Your task to perform on an android device: I need a new screwdriver for my construction work because I misplaced my old one. Use the Jio Mart app to locate the screwdrivers.
Image 0: 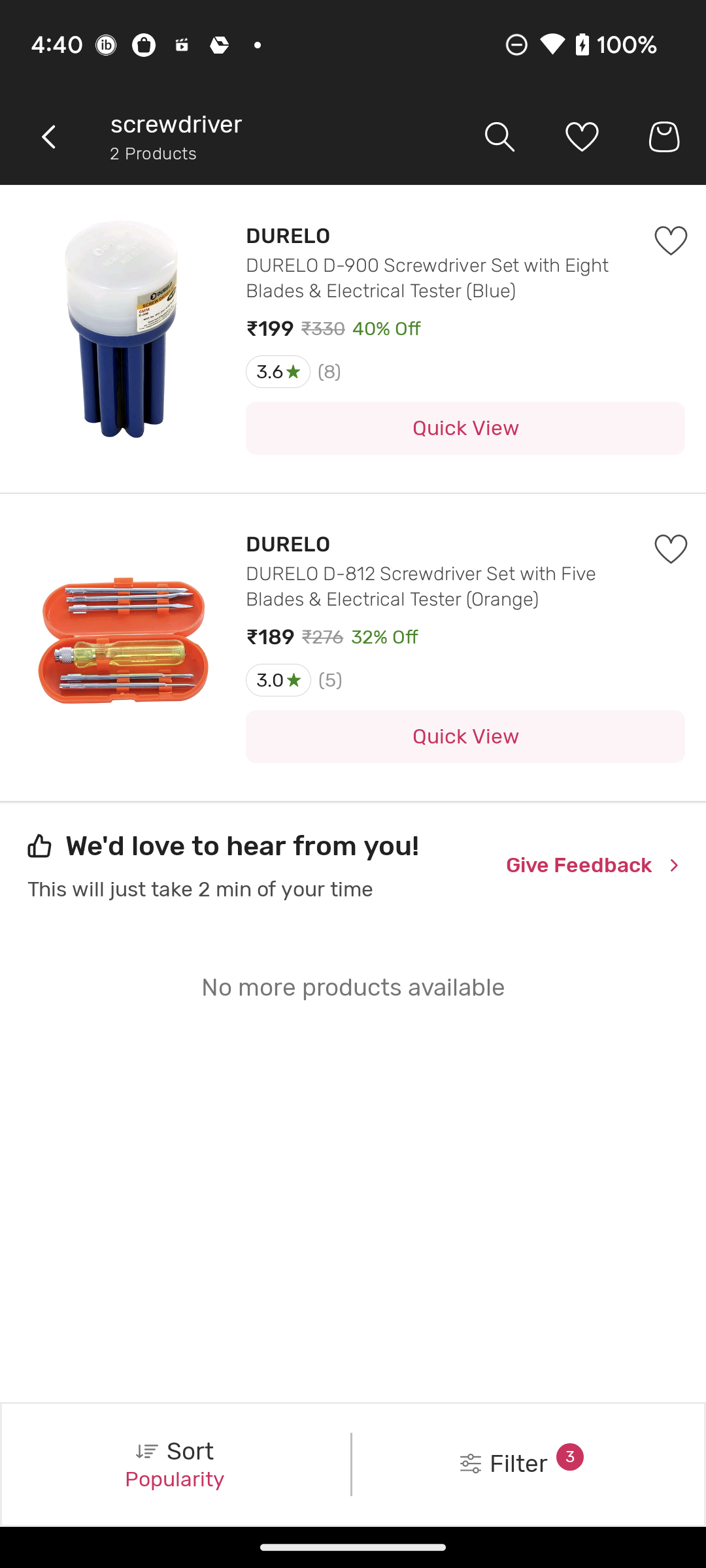
Open Jio Mart App
Step 0: open app "JioMart"
Image 1: 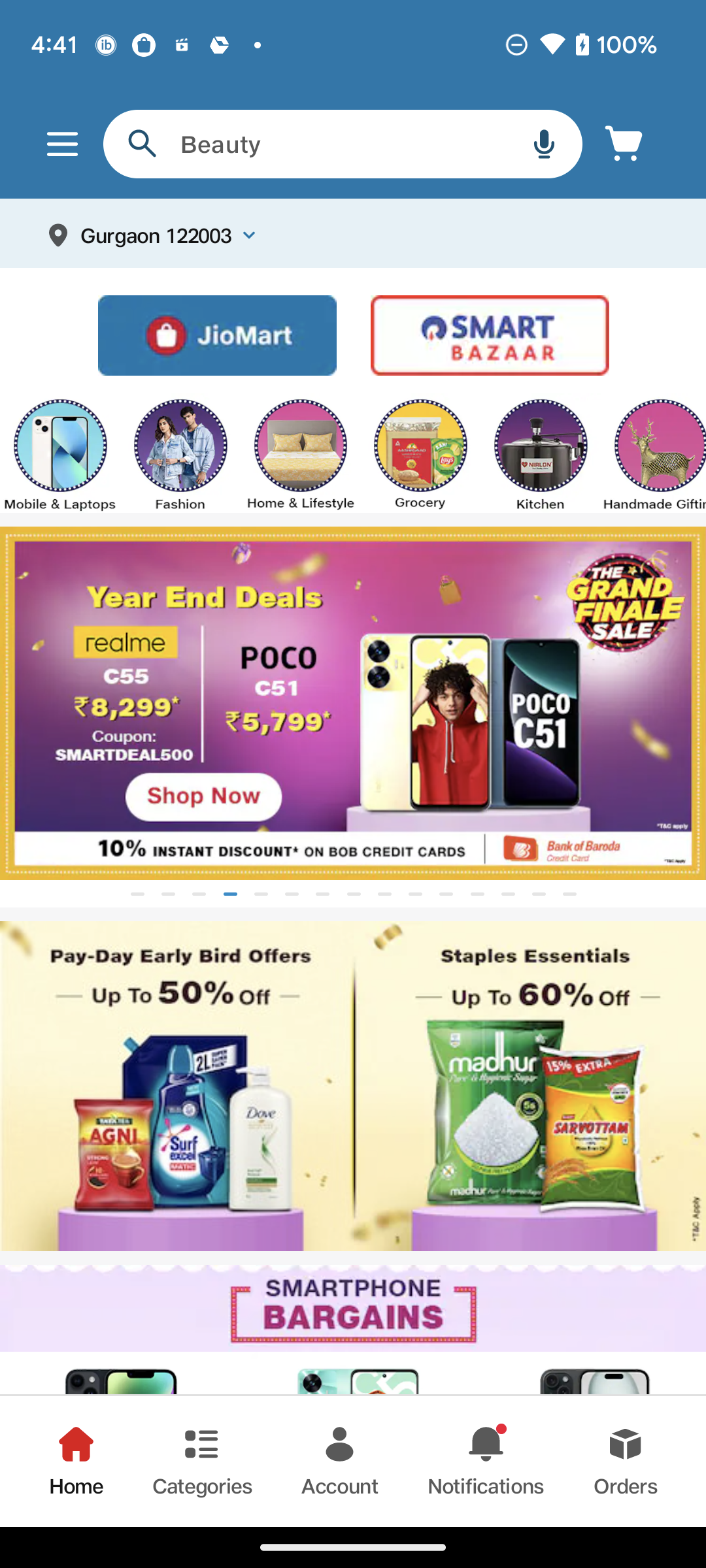
Click on the search bar at the top of the screen
Step 1: click (344, 148)
Image 2: 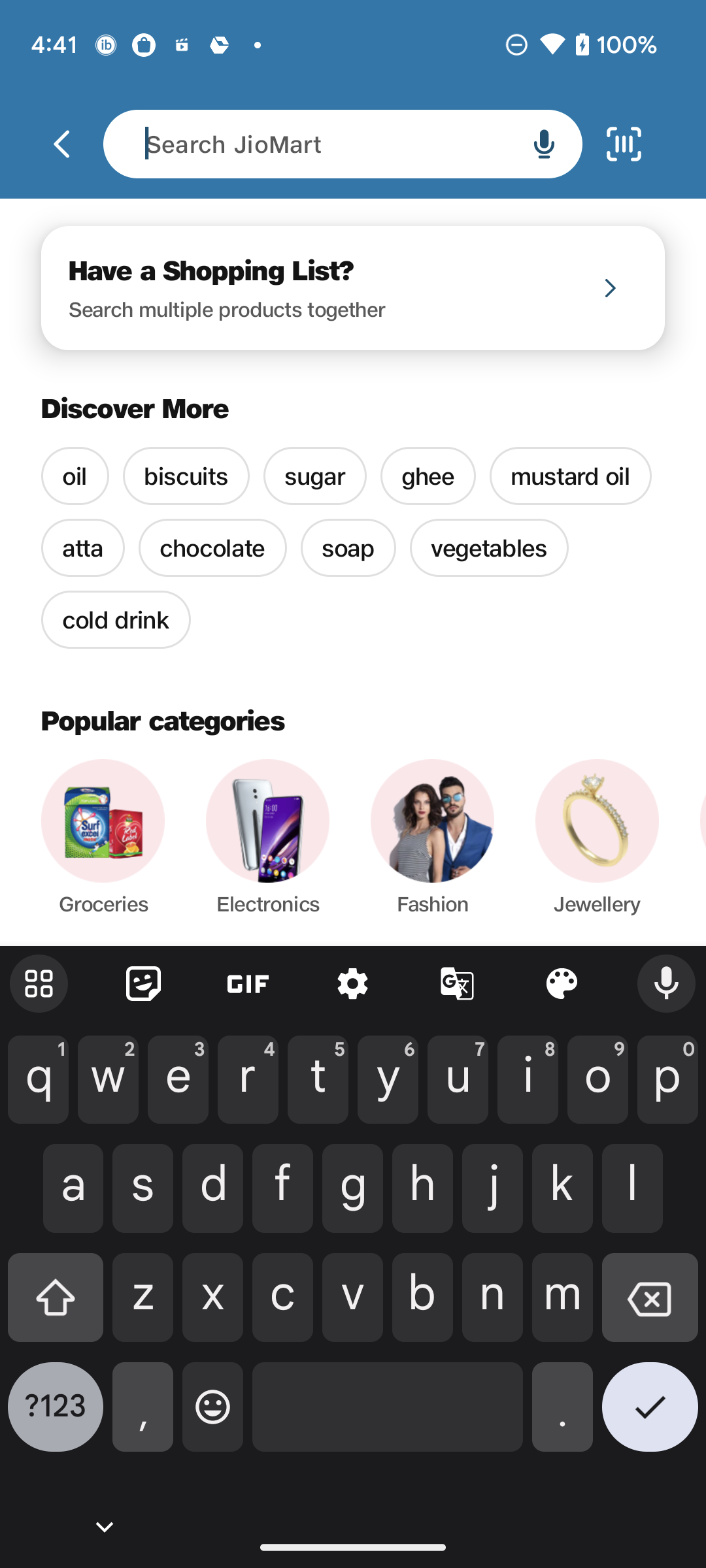
Search for screwdrivers
Step 2: type "screwdrivers"
Image 3: 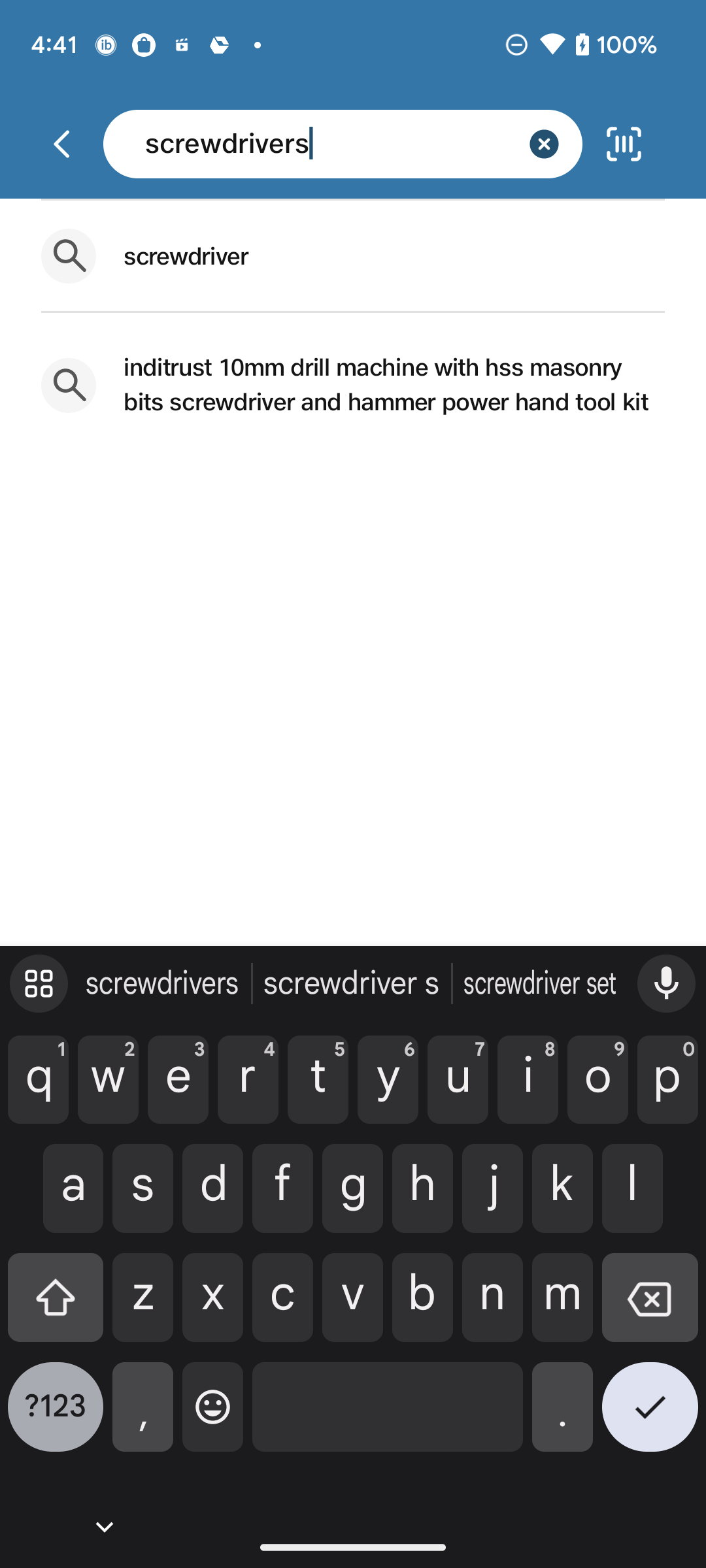
Click on the tick button at the bottom right corner of the screen
Step 3: click (650, 1417)